Your task to perform on an android device: Now that I've identified the plant name, I'd like to learn more about it and obtain some advice.
Image 0: 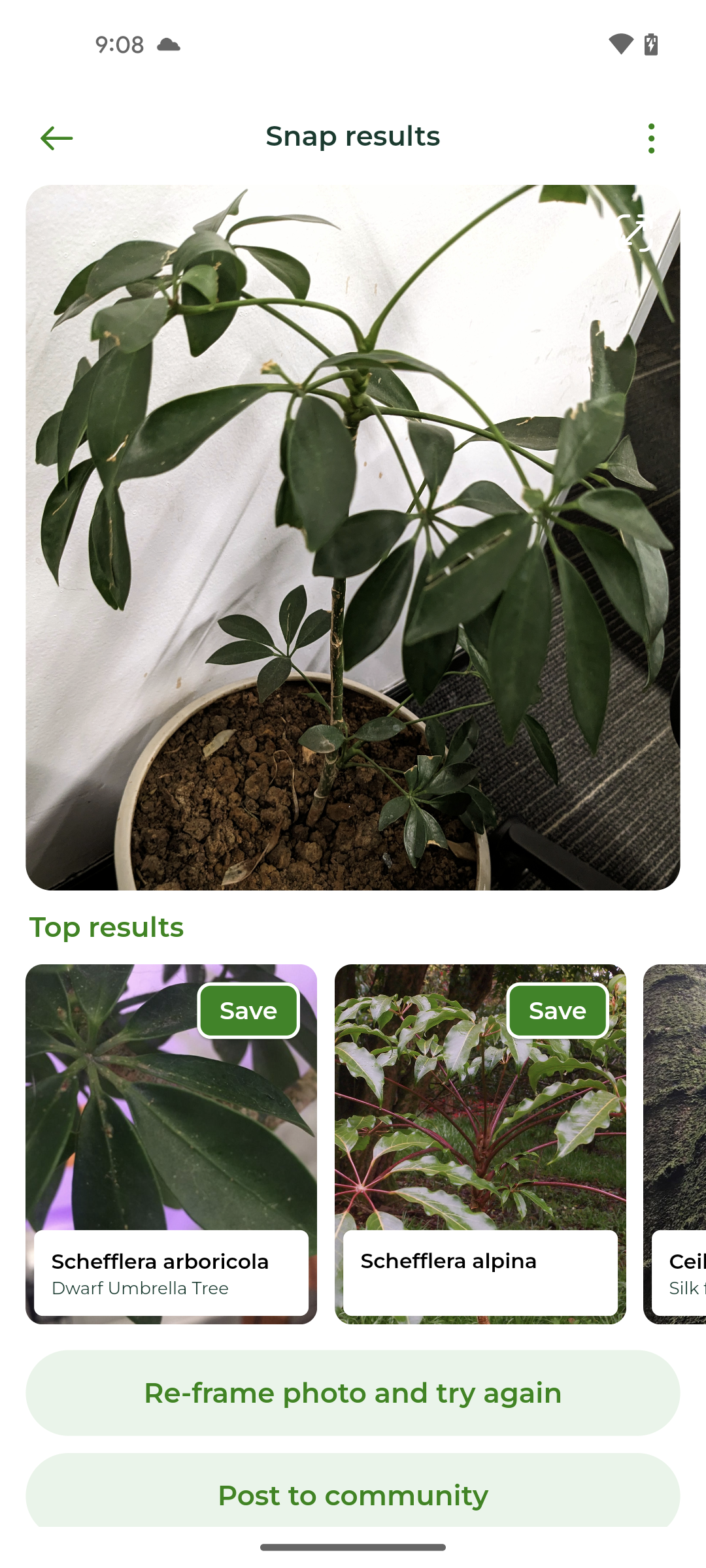
go back
Step 0: press back button
Image 1: 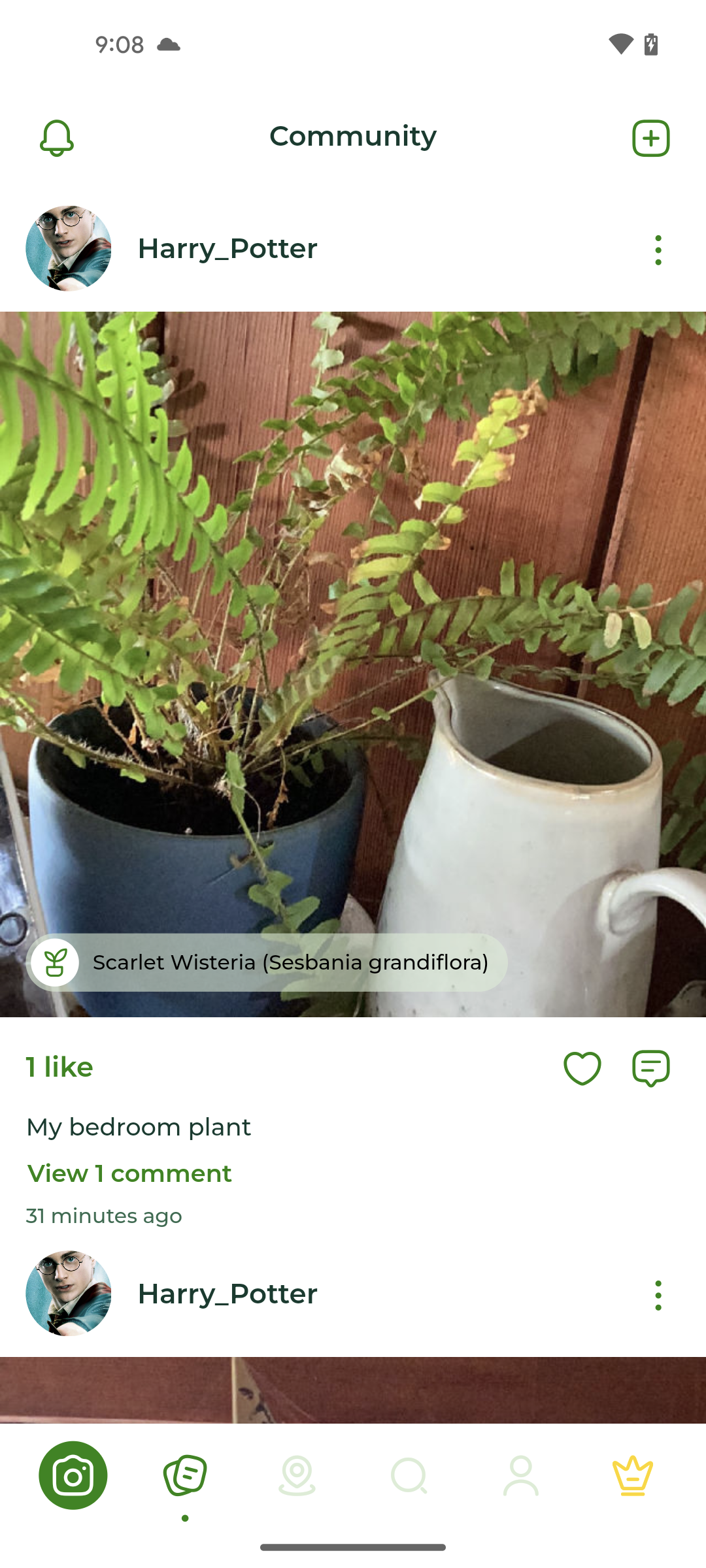
click on search icon
Step 1: click (405, 1471)
Image 2: 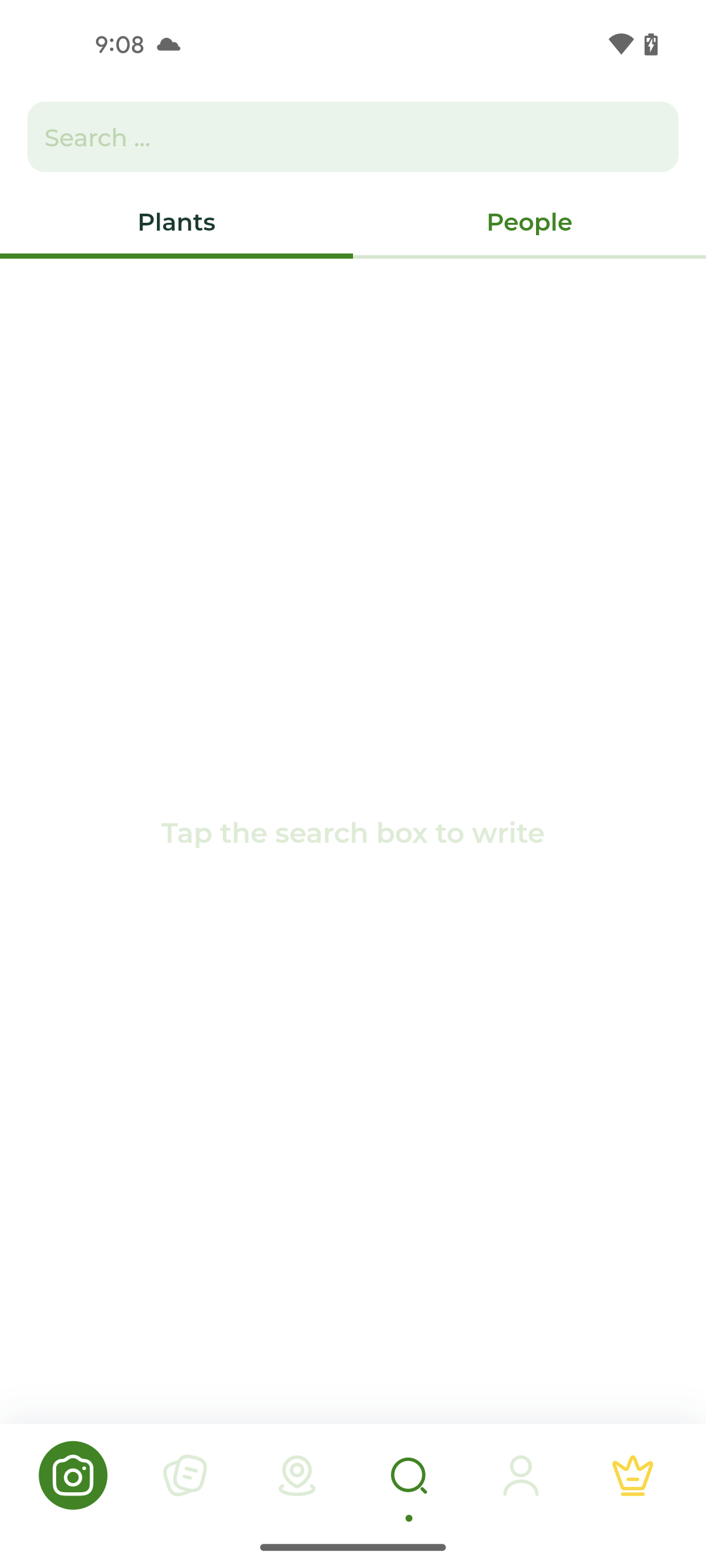
click on the search bar
Step 2: click (353, 137)
Image 3: 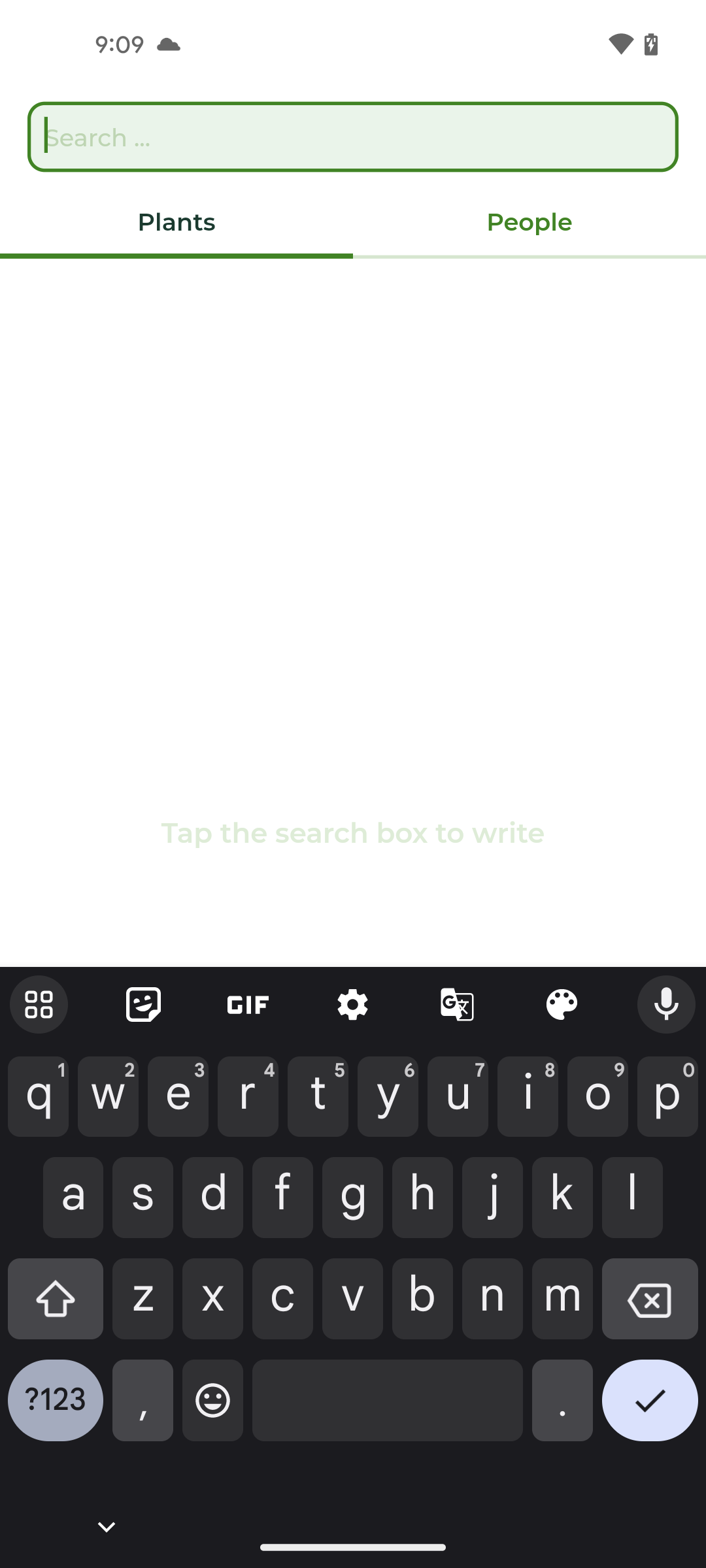
enter the plant name schefflera actinophylla
Step 3: type "schefflera actinophylla"
Image 4: 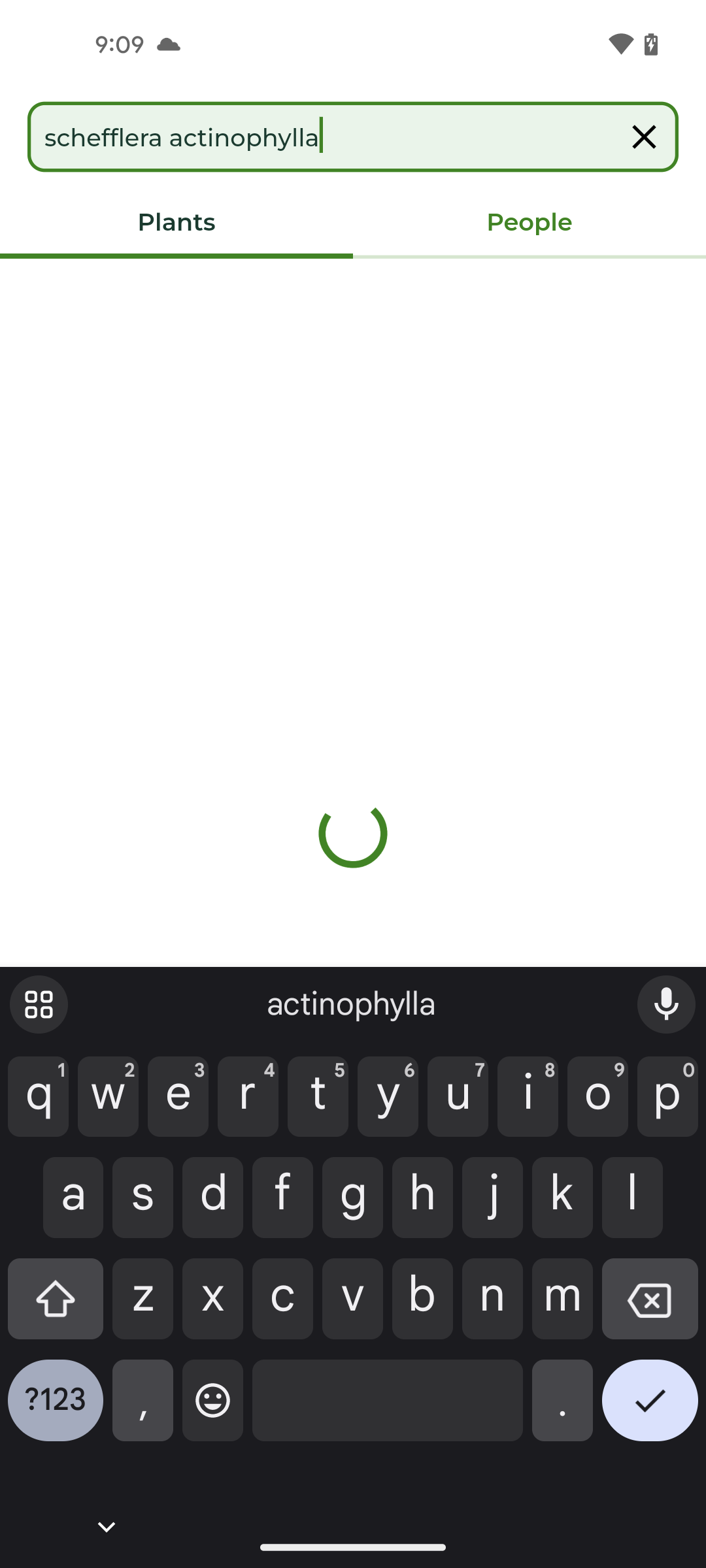
enter the plant name schefflera actinophylla
Step 4: wait
Image 5: 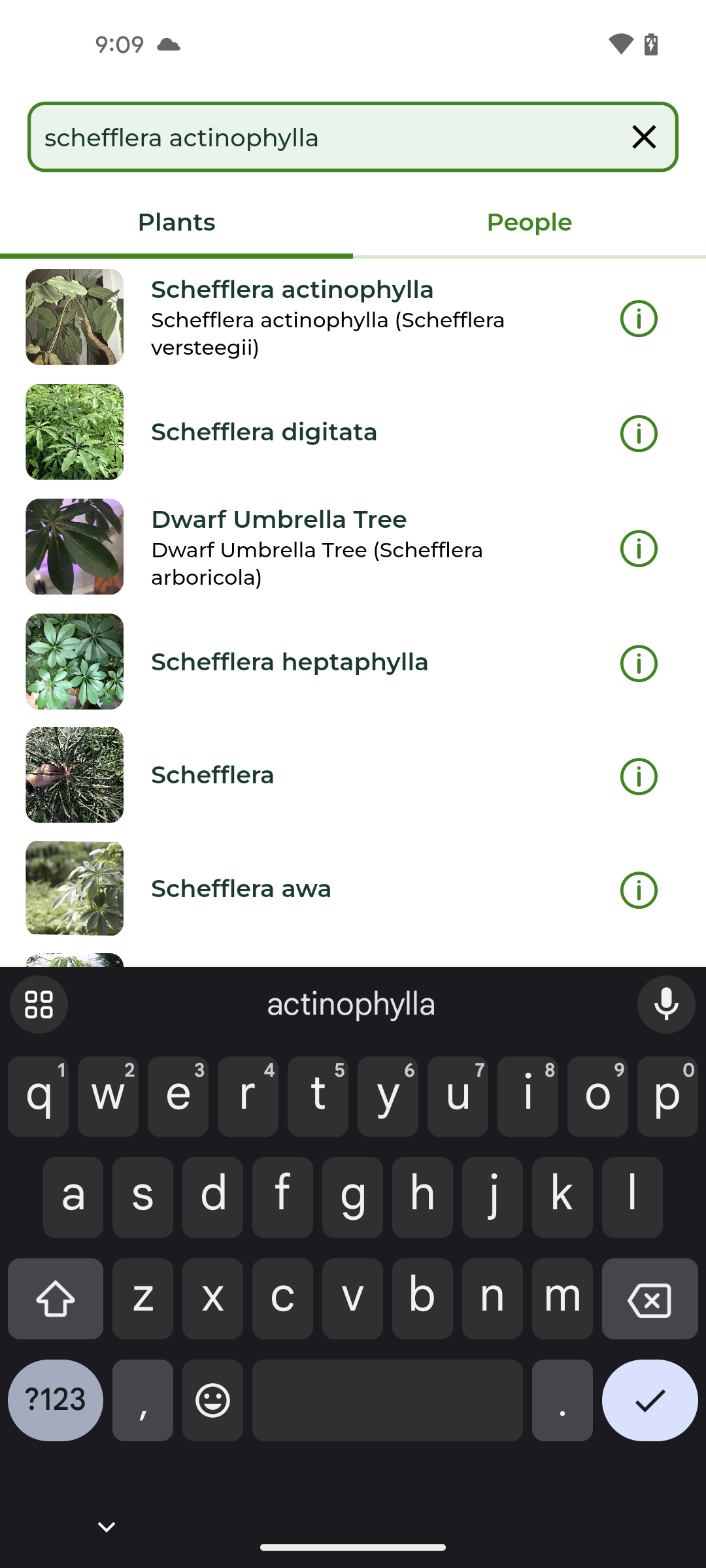
click on tick icon
Step 5: click (650, 1410)
Image 6: 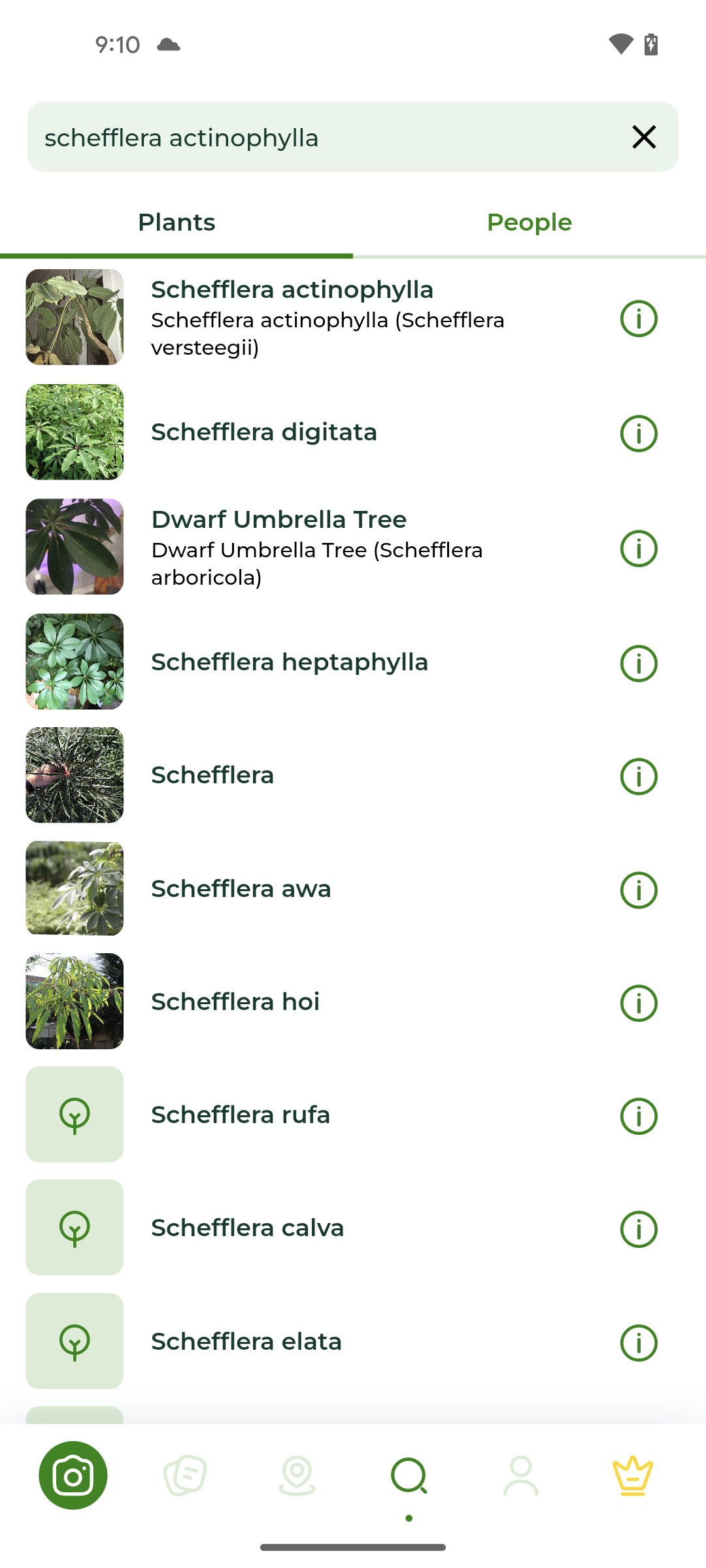
click on the first plant suggestion
Step 6: click (353, 317)